Your task to perform on an android device: I love to eat chips, but I'm out of them, so I used the LoveLocal app to look for more.
Image 0: 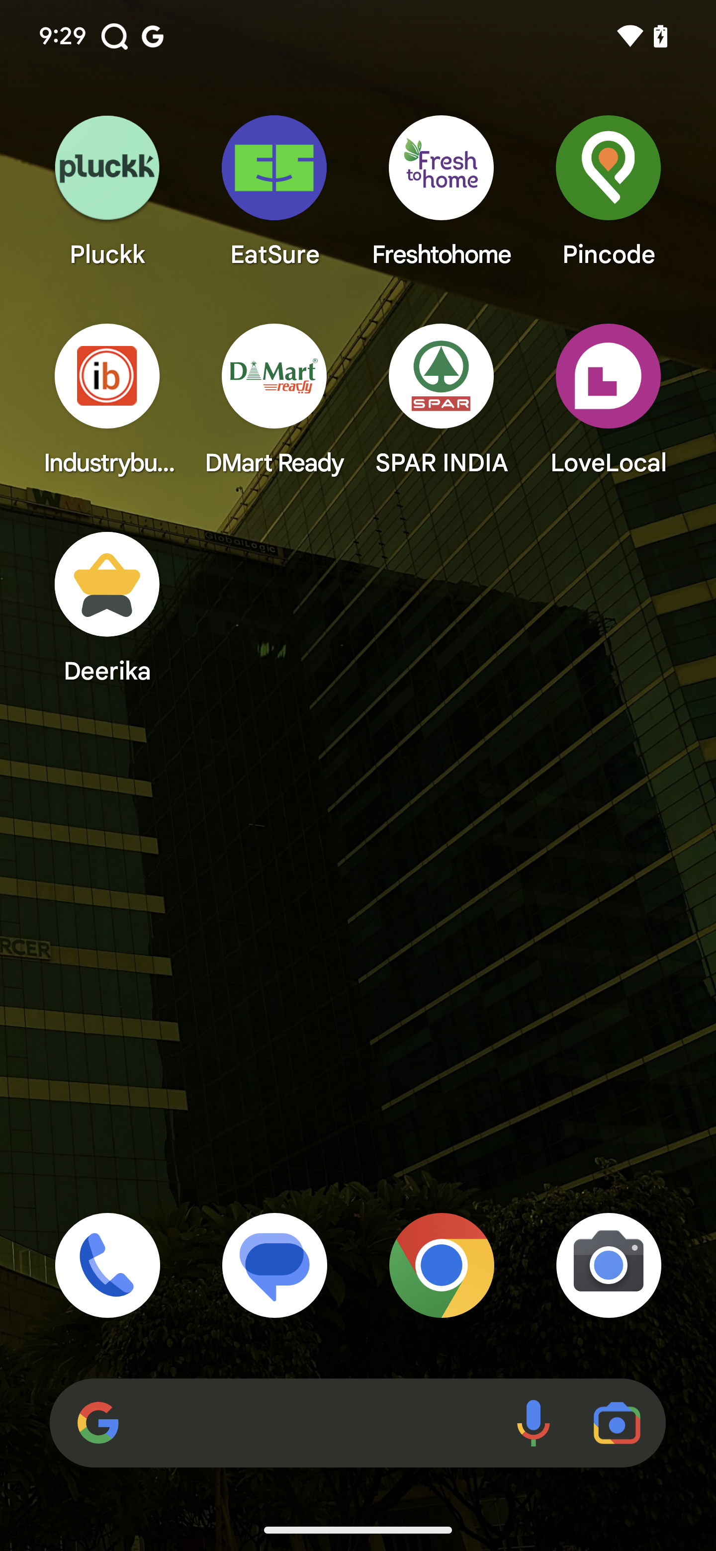
Open LoveLocal app
Step 0: open app "LoveLocal"
Image 1: 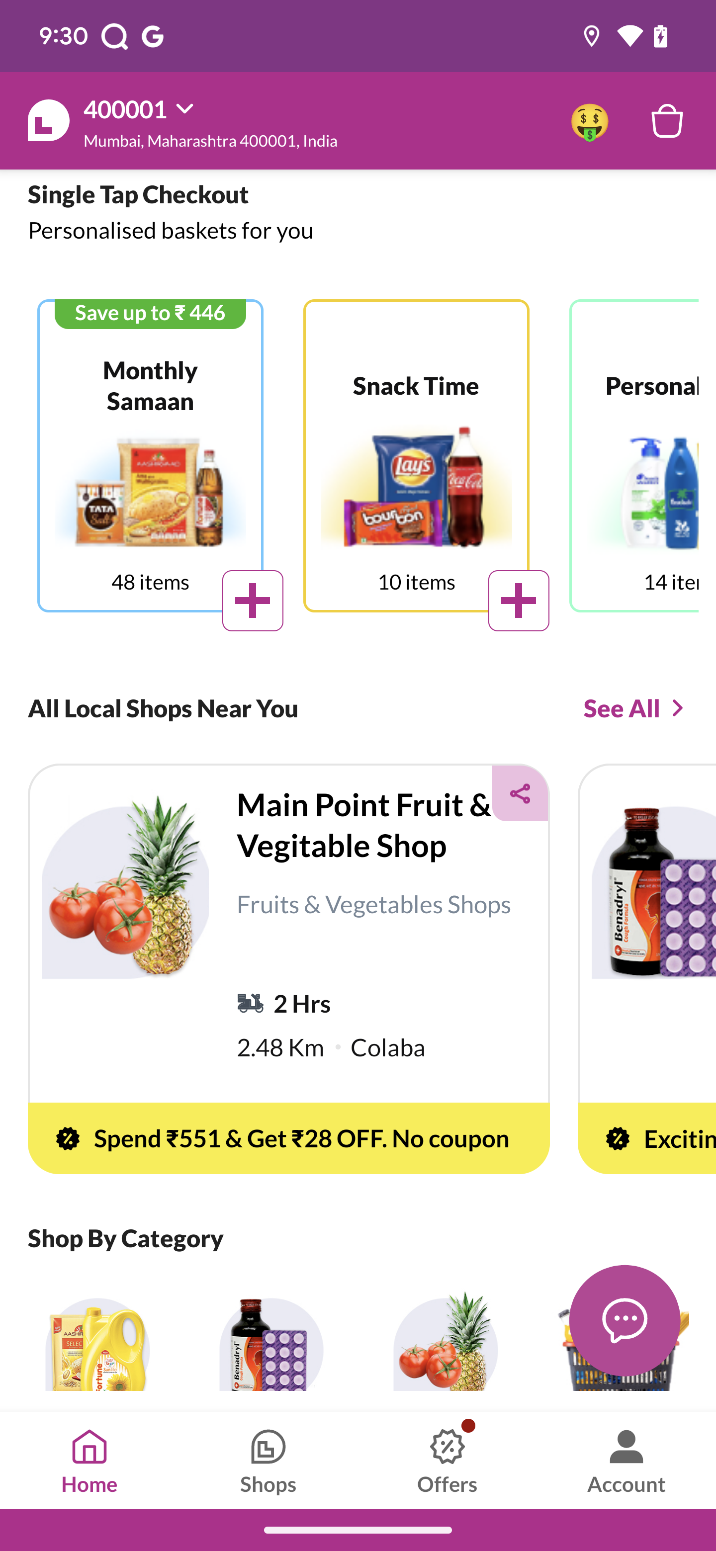
Swipe down on the screen
Step 1: scroll up
Image 2: 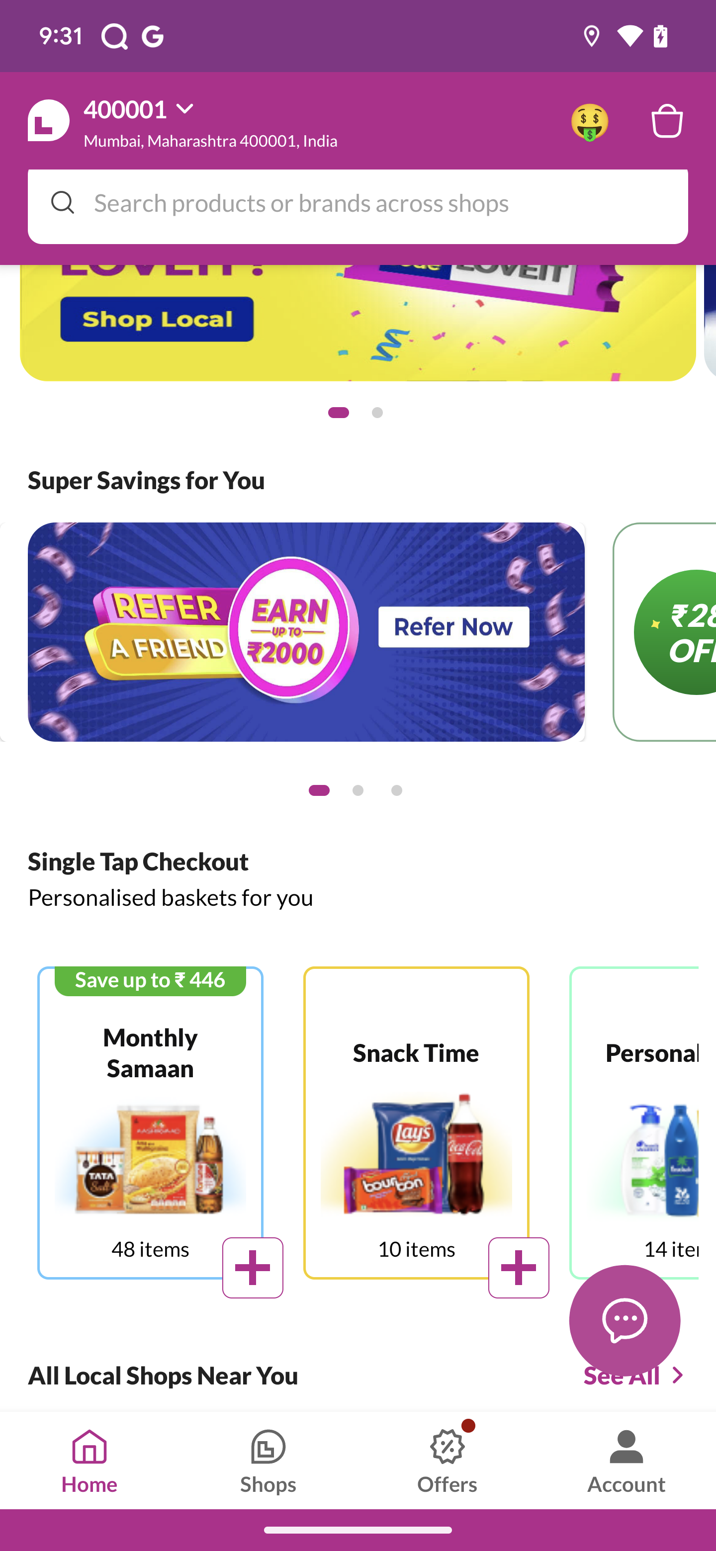
Click on the search bar
Step 2: click (380, 202)
Image 3: 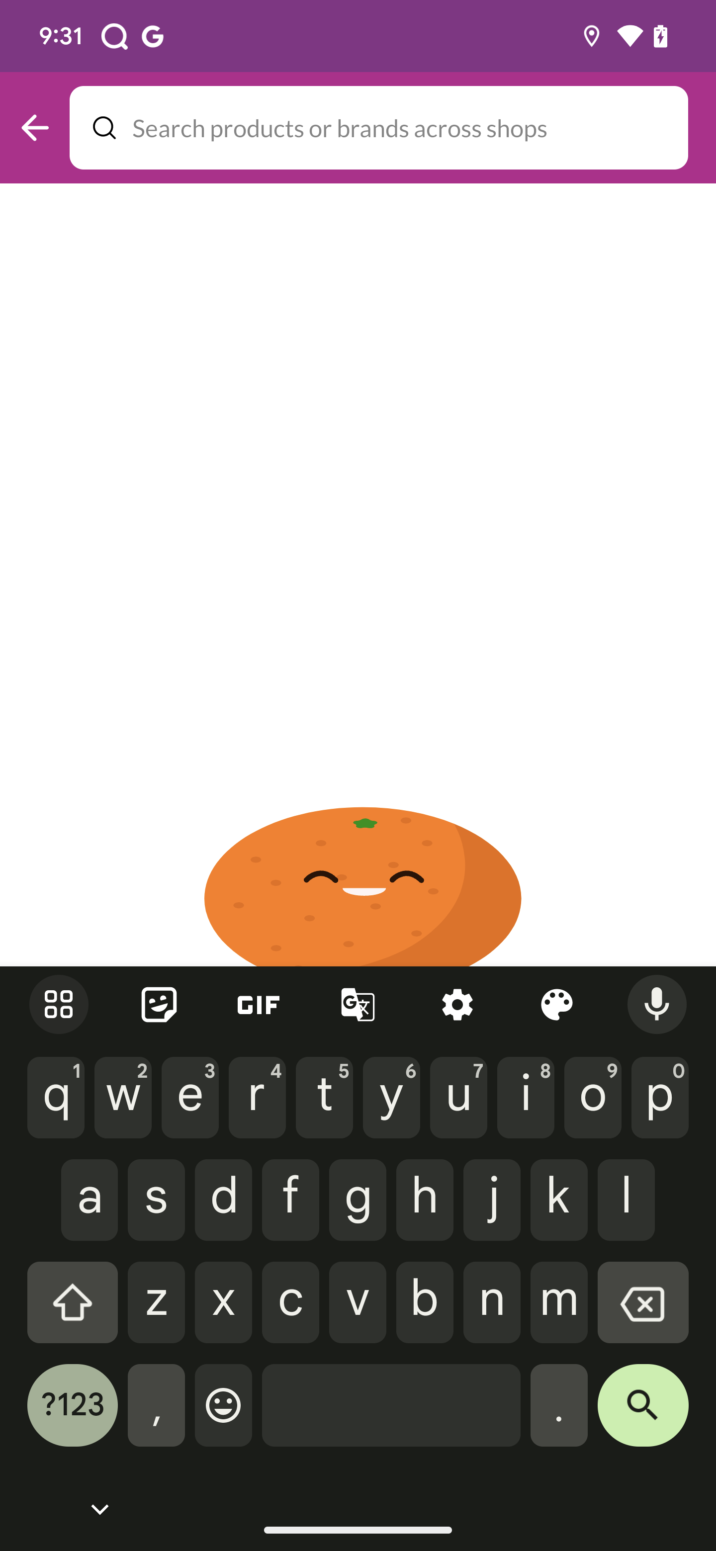
Type chips in the search bar
Step 3: type "Chips"
Image 5: 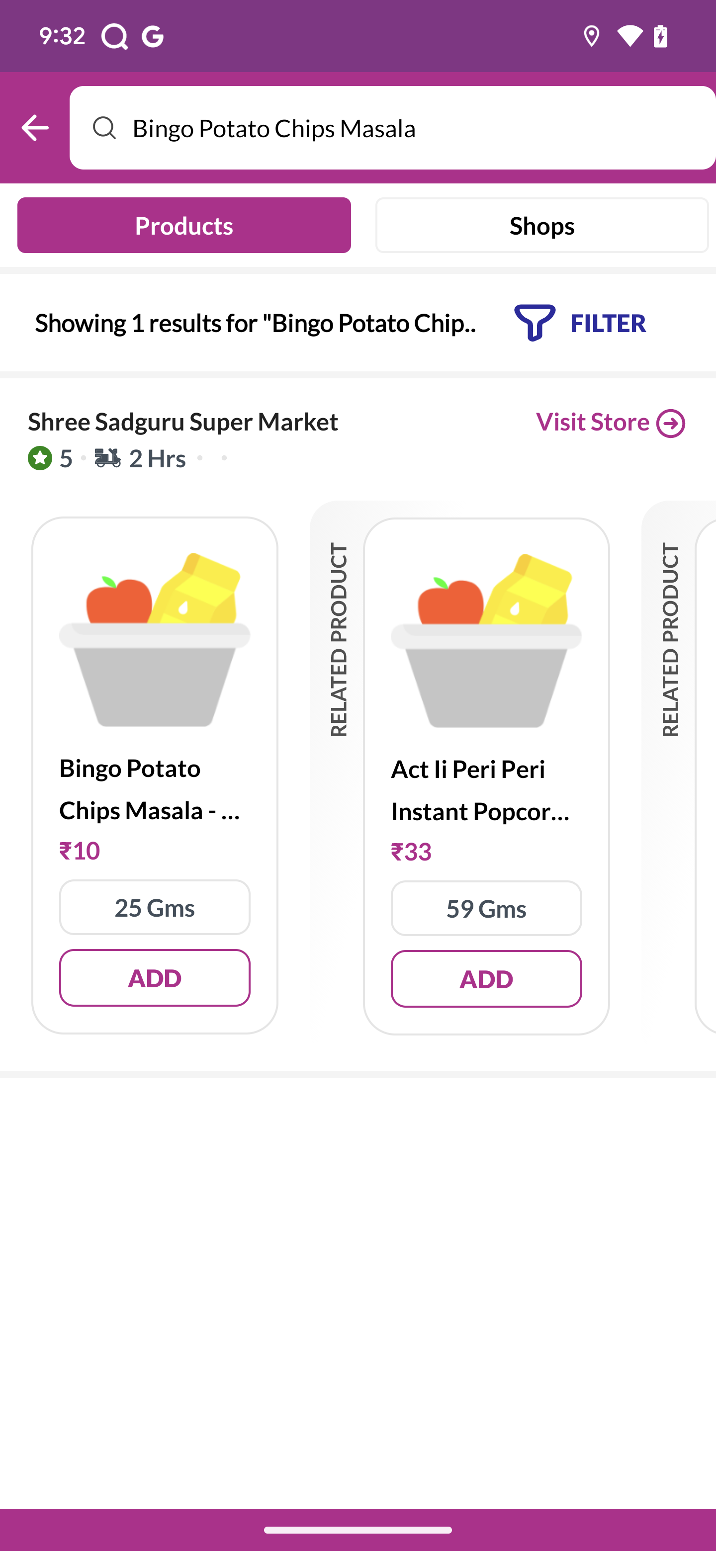
Click on the suggested products
Step 5: wait